Your task to perform on an android device: Open the Puma app and View all sandals style men's shoes.
Image 0: 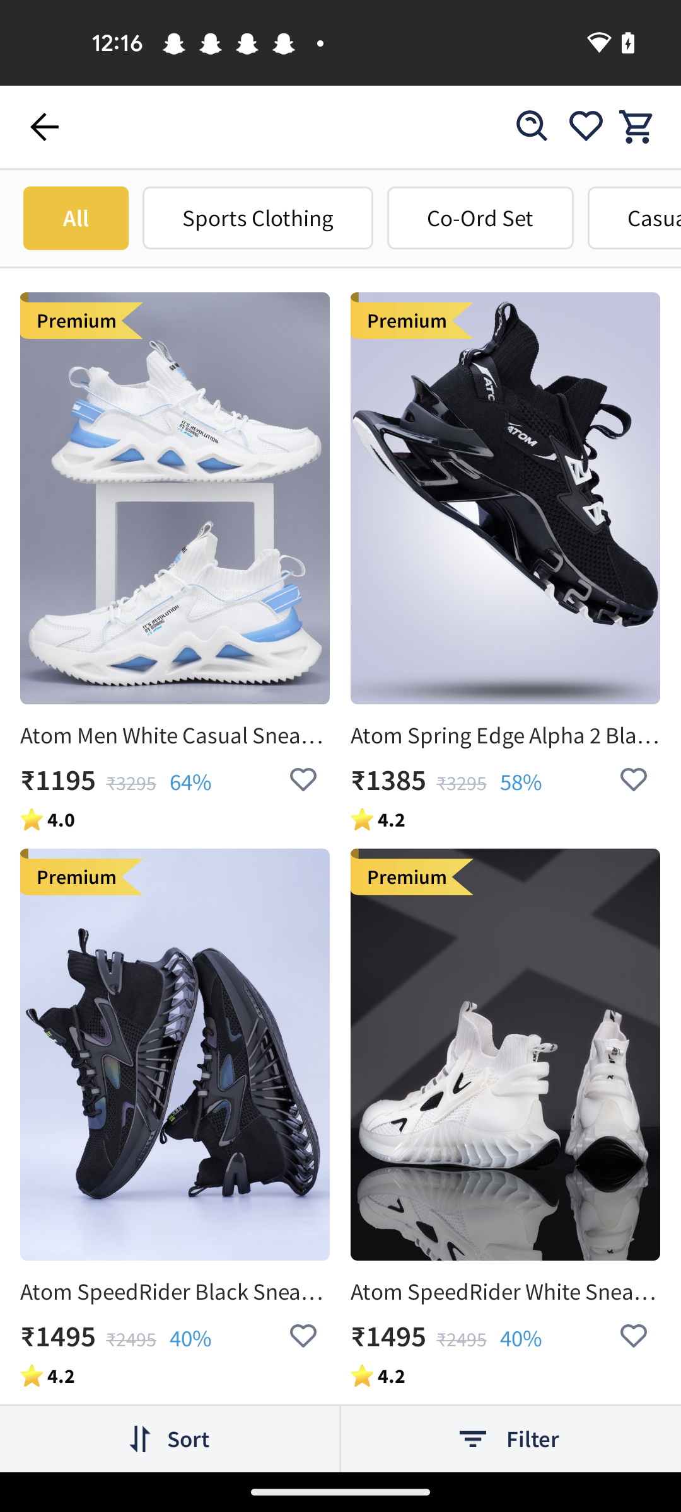
open puma app
Step 0: open app "PUMA"
Image 1: 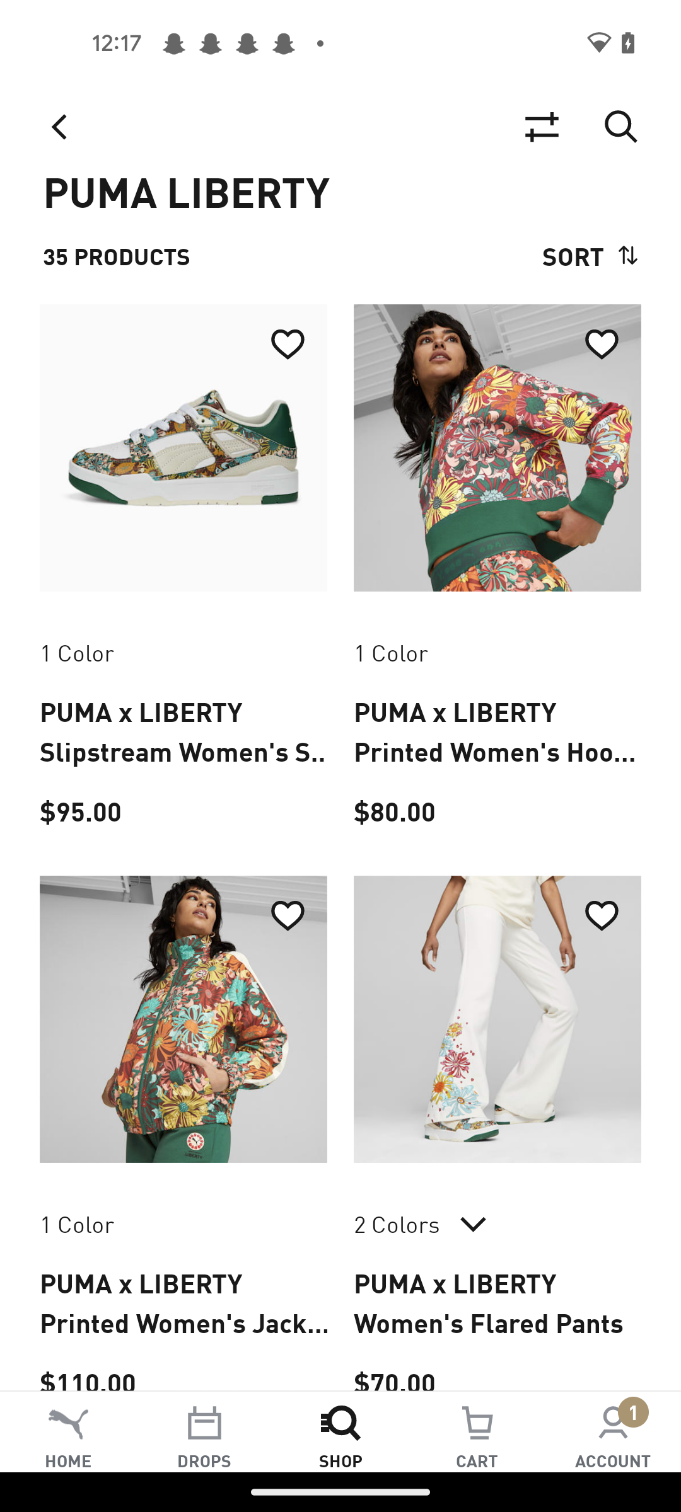
Go back to previous page 
Step 1: press back button
Image 2: 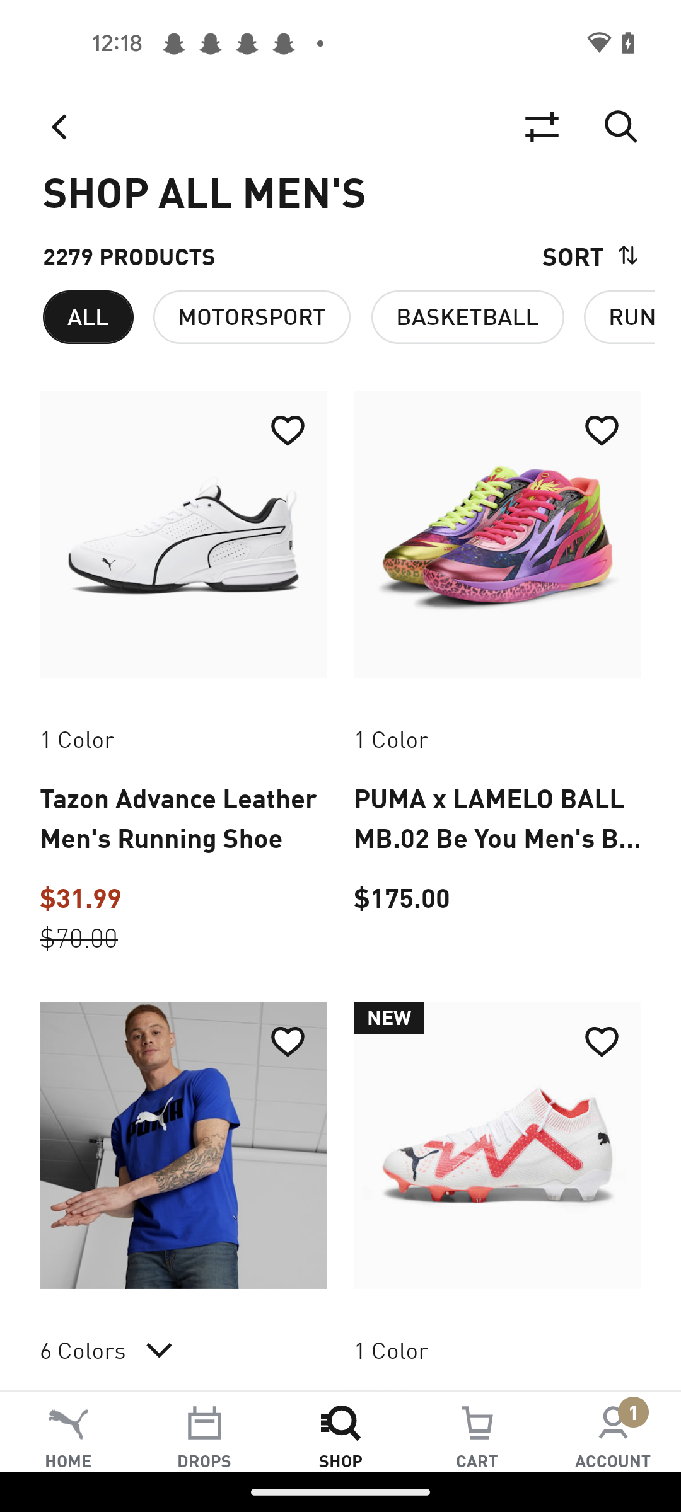
Go back to previous page 
Step 2: press back button
Image 3: 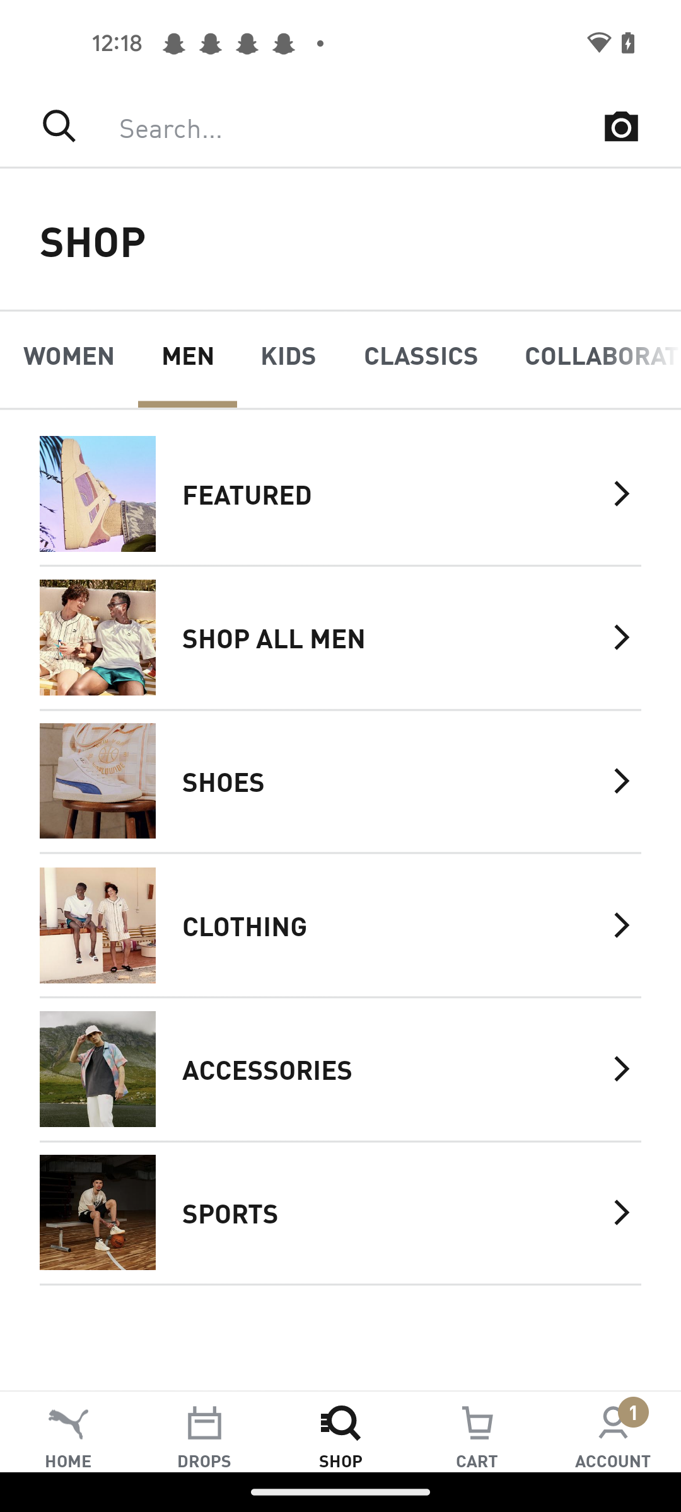
Click on the shoes section 
Step 3: click (392, 781)
Image 4: 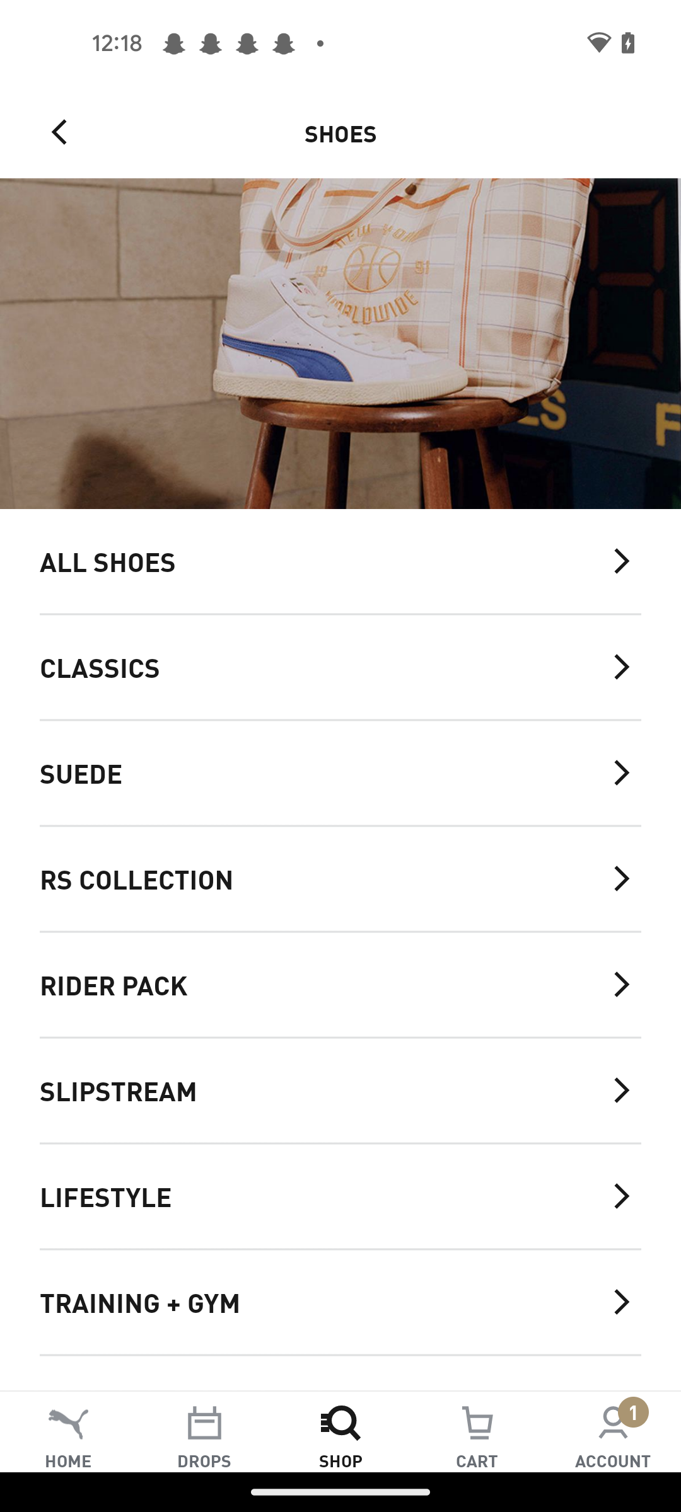
Click on the All shoes option 
Step 4: click (320, 561)
Image 5: 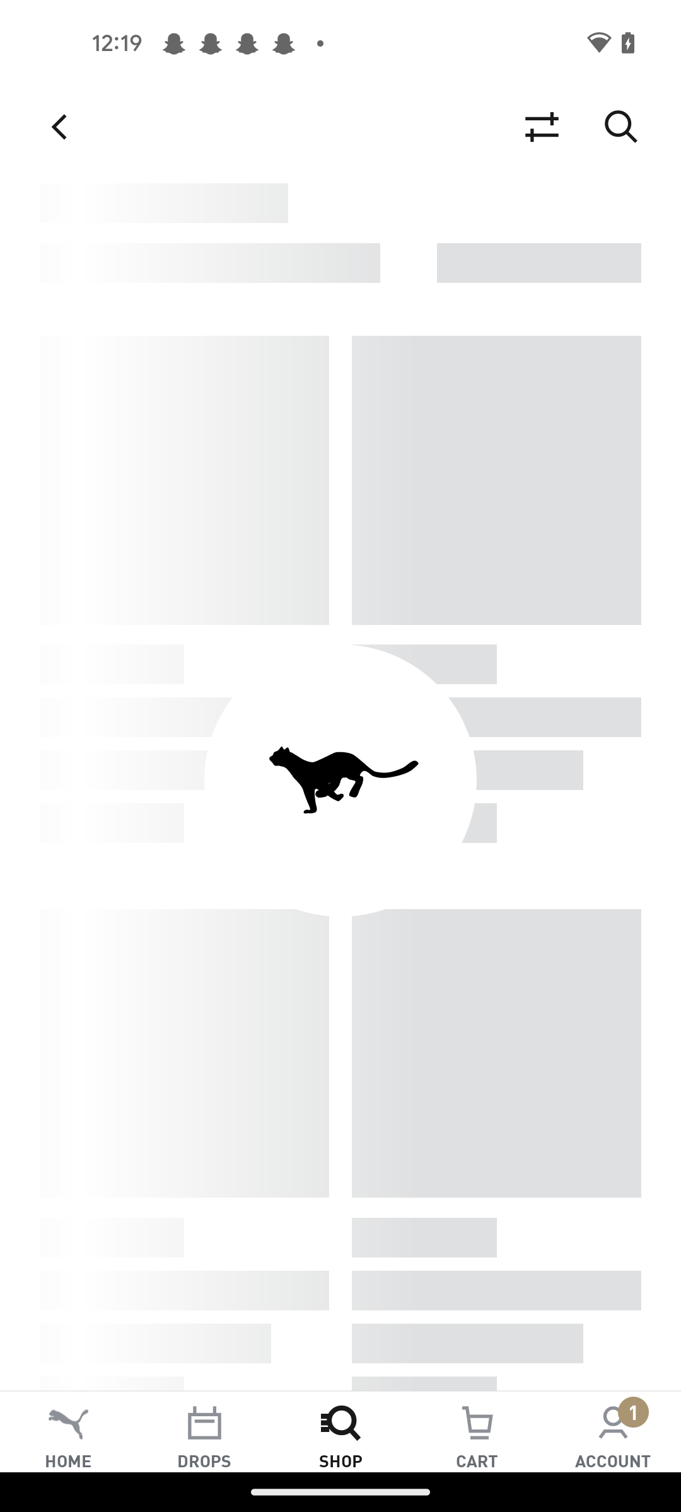
Click on the All shoes option 
Step 5: wait
Image 6: 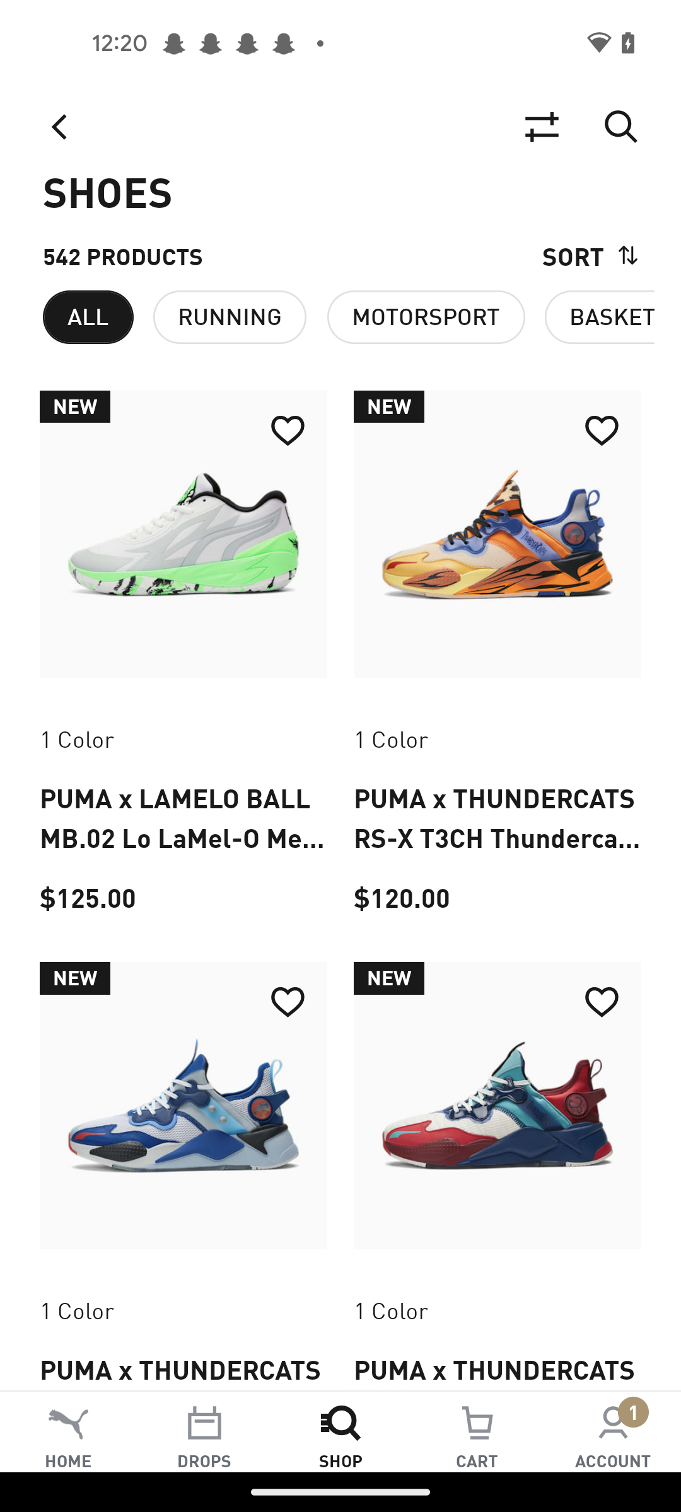
Click on the Filter icon 
Step 6: click (542, 127)
Image 7: 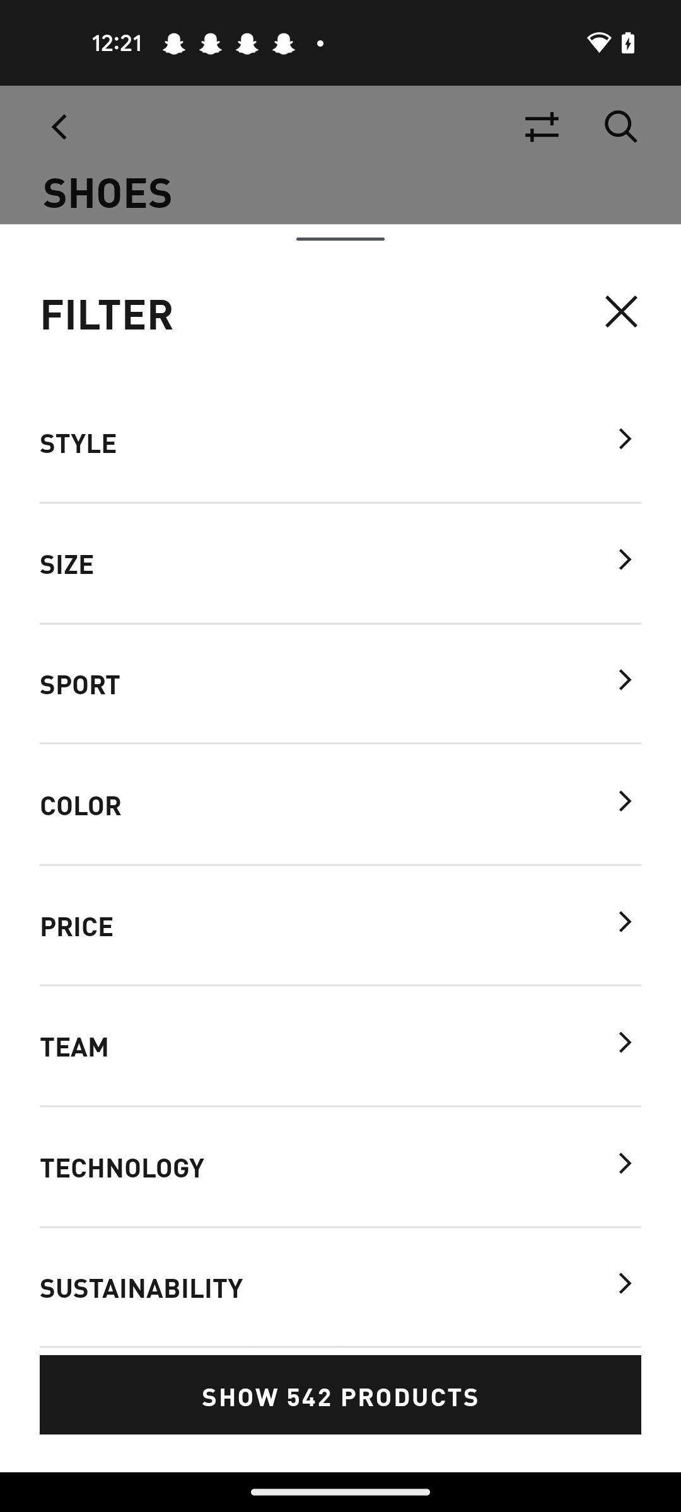
Click on the style Option 
Step 7: click (340, 443)
Image 8: 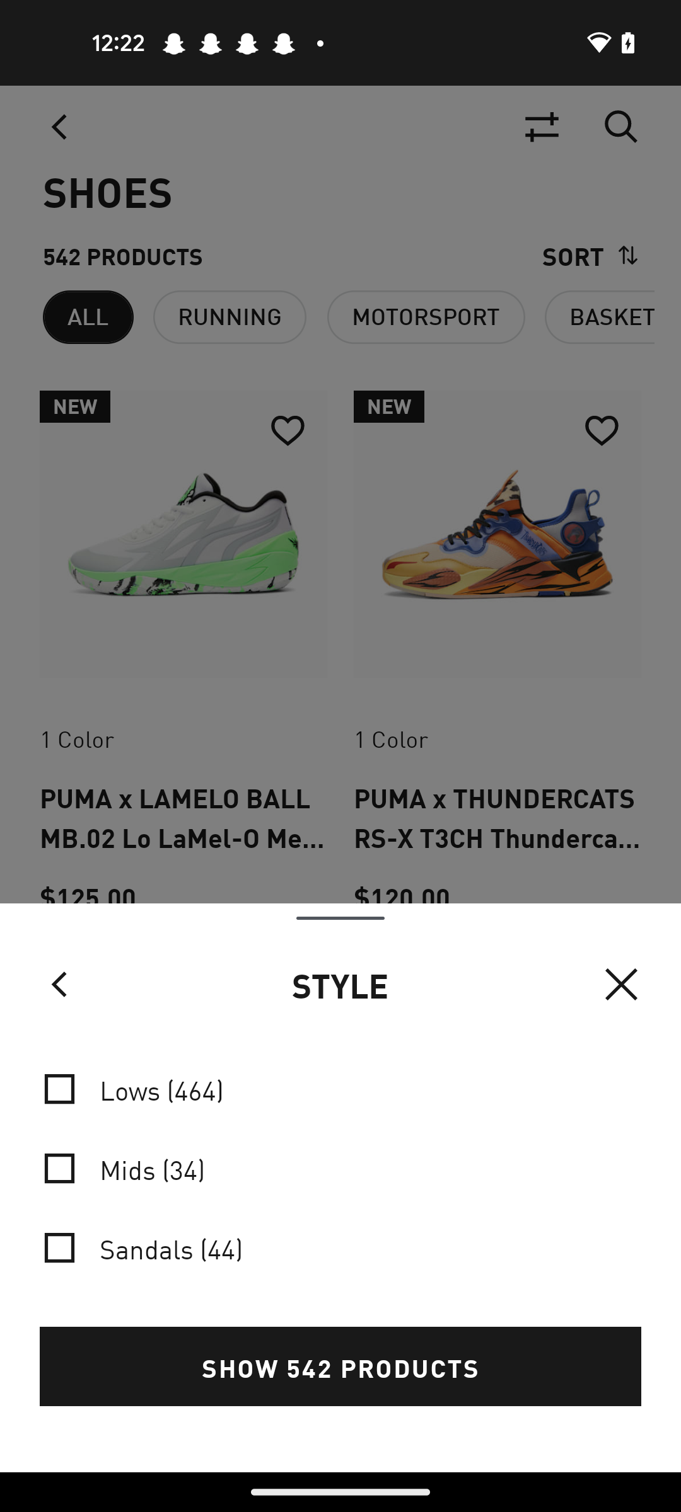
Select the sandals option 
Step 8: click (340, 1247)
Image 9: 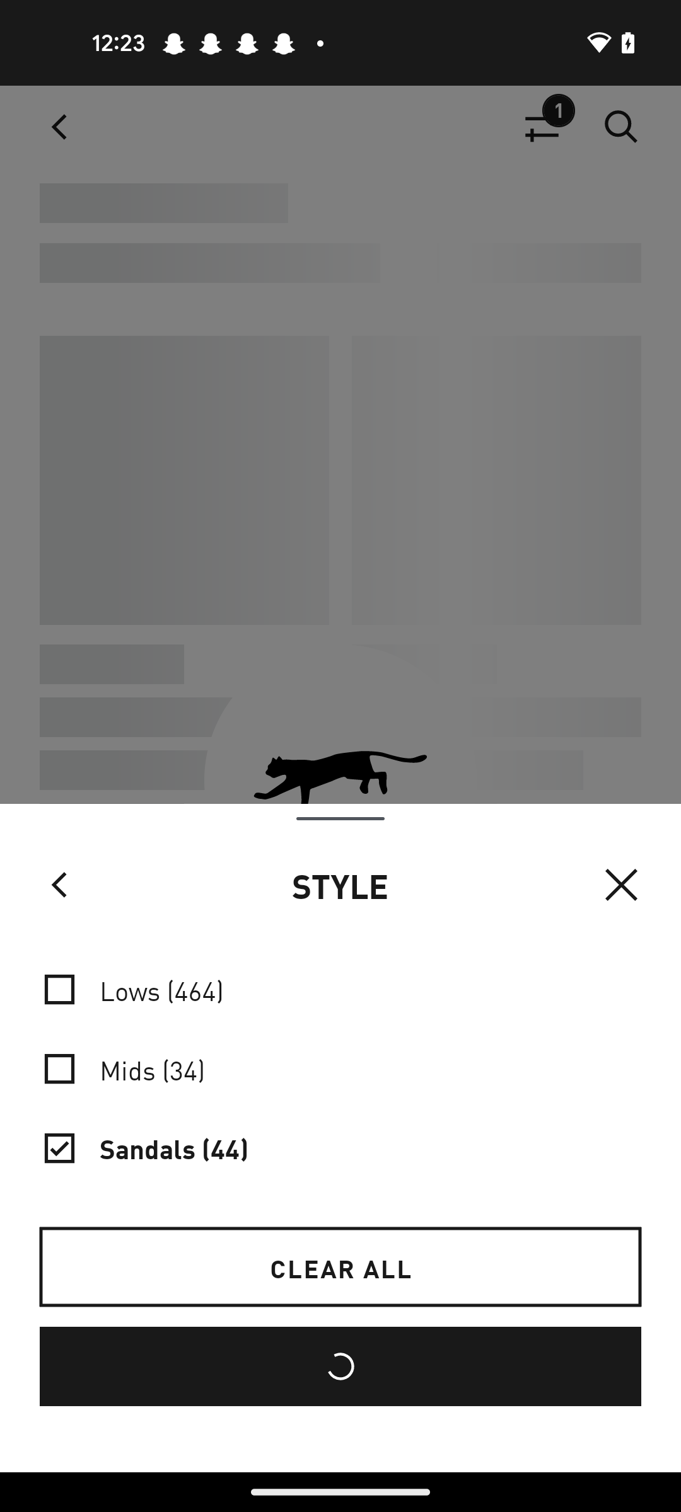
Select the sandals option 
Step 9: wait
Image 10: 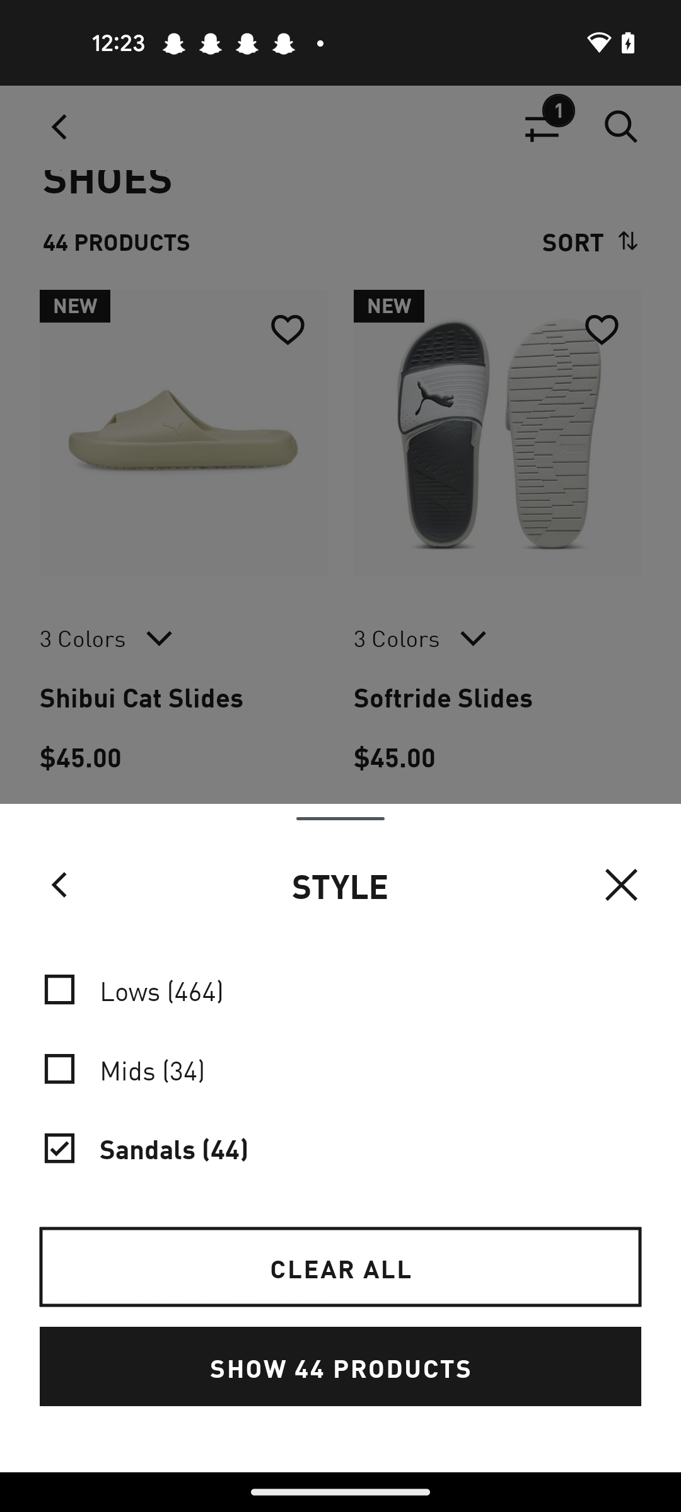
Click on the Shows 44 products option 
Step 10: click (340, 1366)